Your task to perform on an android device: I want to subscribe to this channel because whenever there will be post related to my favorite movie on this channel, I will also get notification.
Image 0: 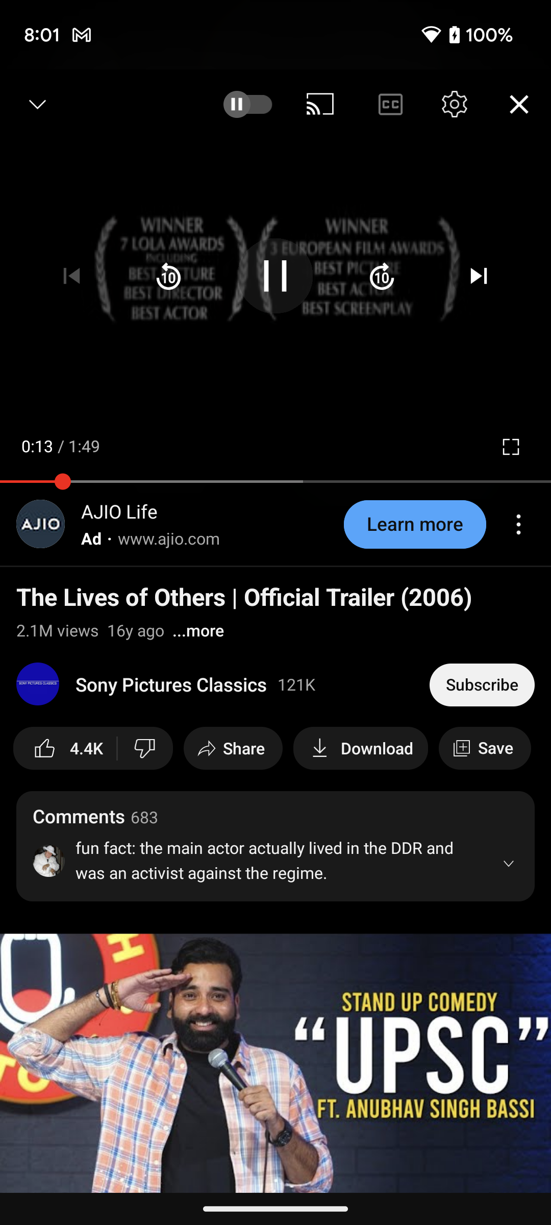
Click on the Subscribe button to subscribe this channel
Step 0: click (482, 685)